Your task to perform on an android device: I want to get exchange rate alerts if any currency rate goes up and down so I will notified
Image 0: 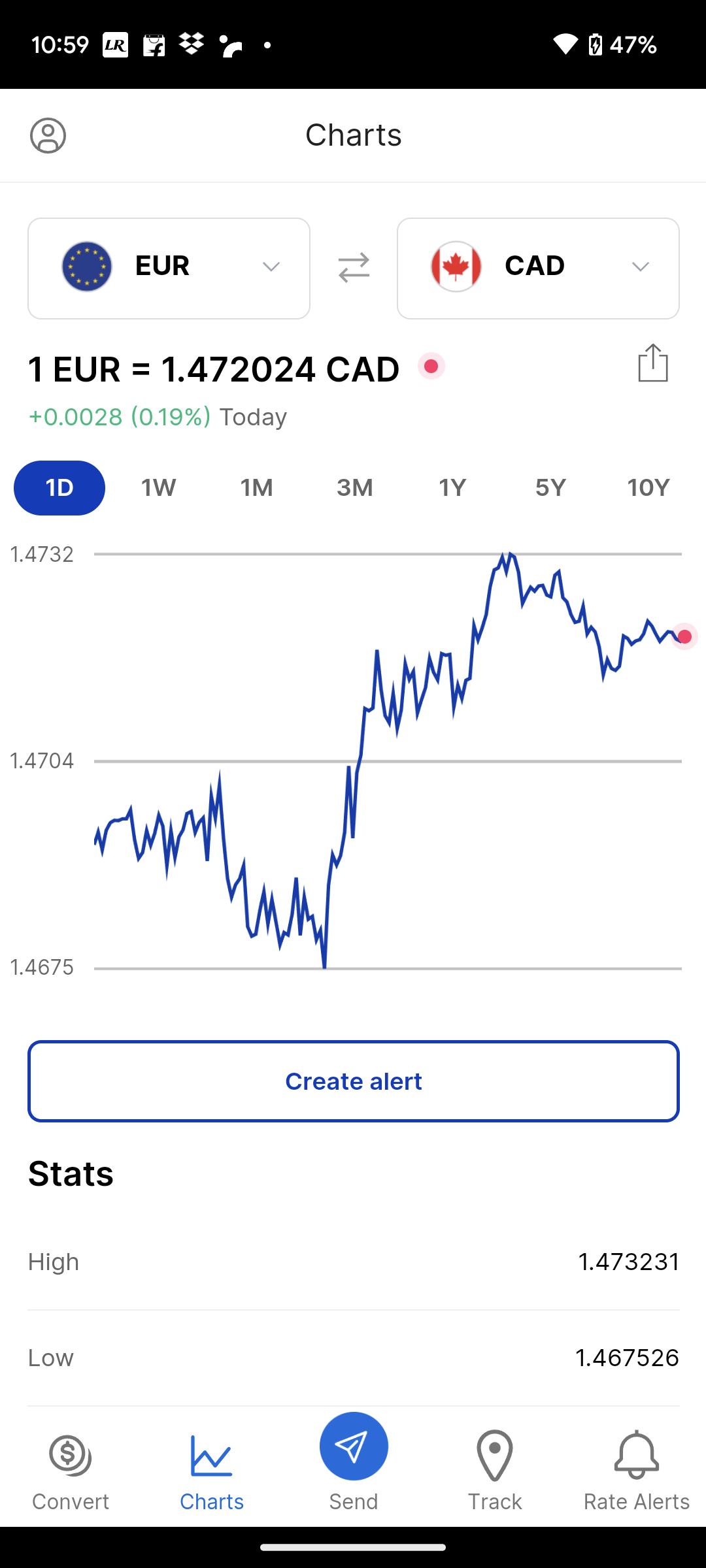
Click on the Create alert option 
Step 0: click (354, 1081)
Image 1: 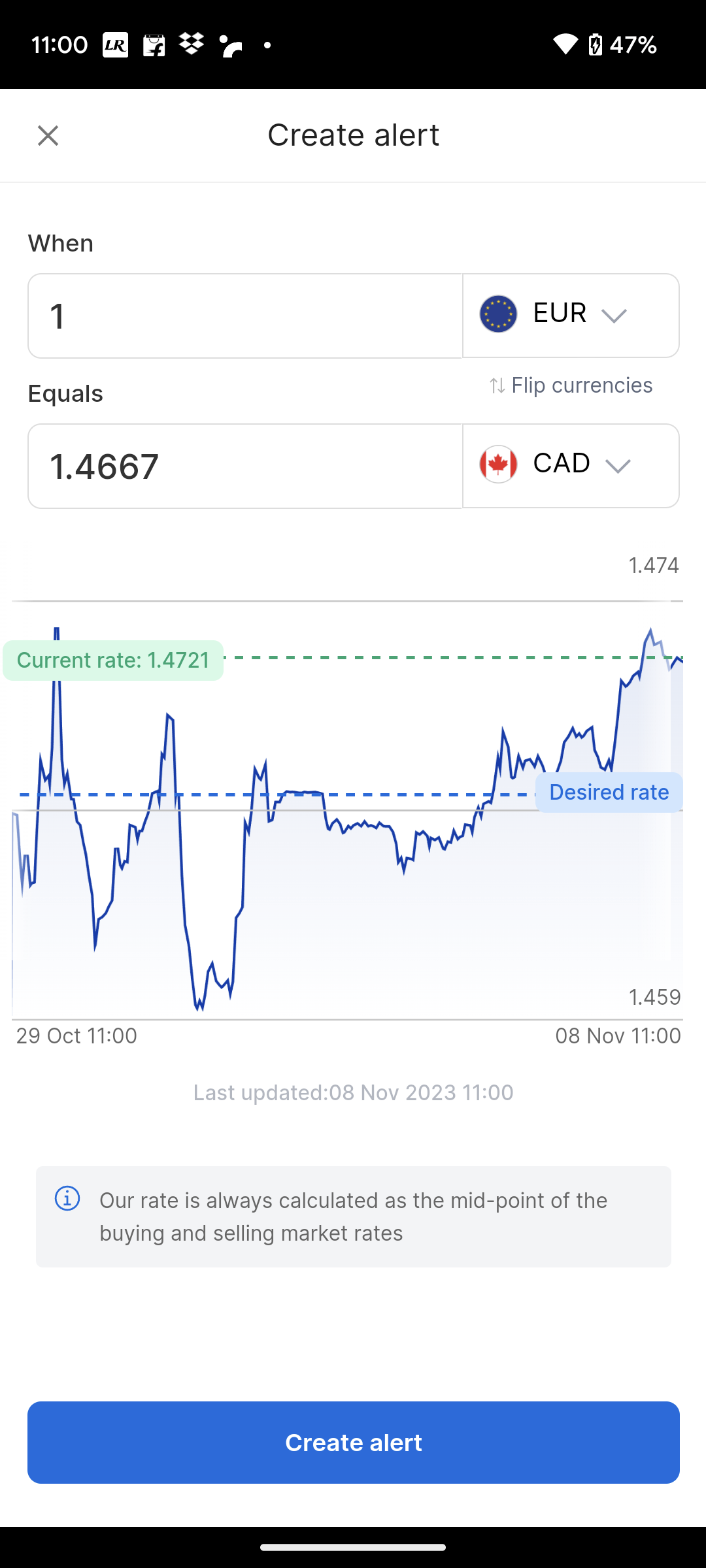
Click on the Create alert option 
Step 1: click (495, 1469)
Image 2: 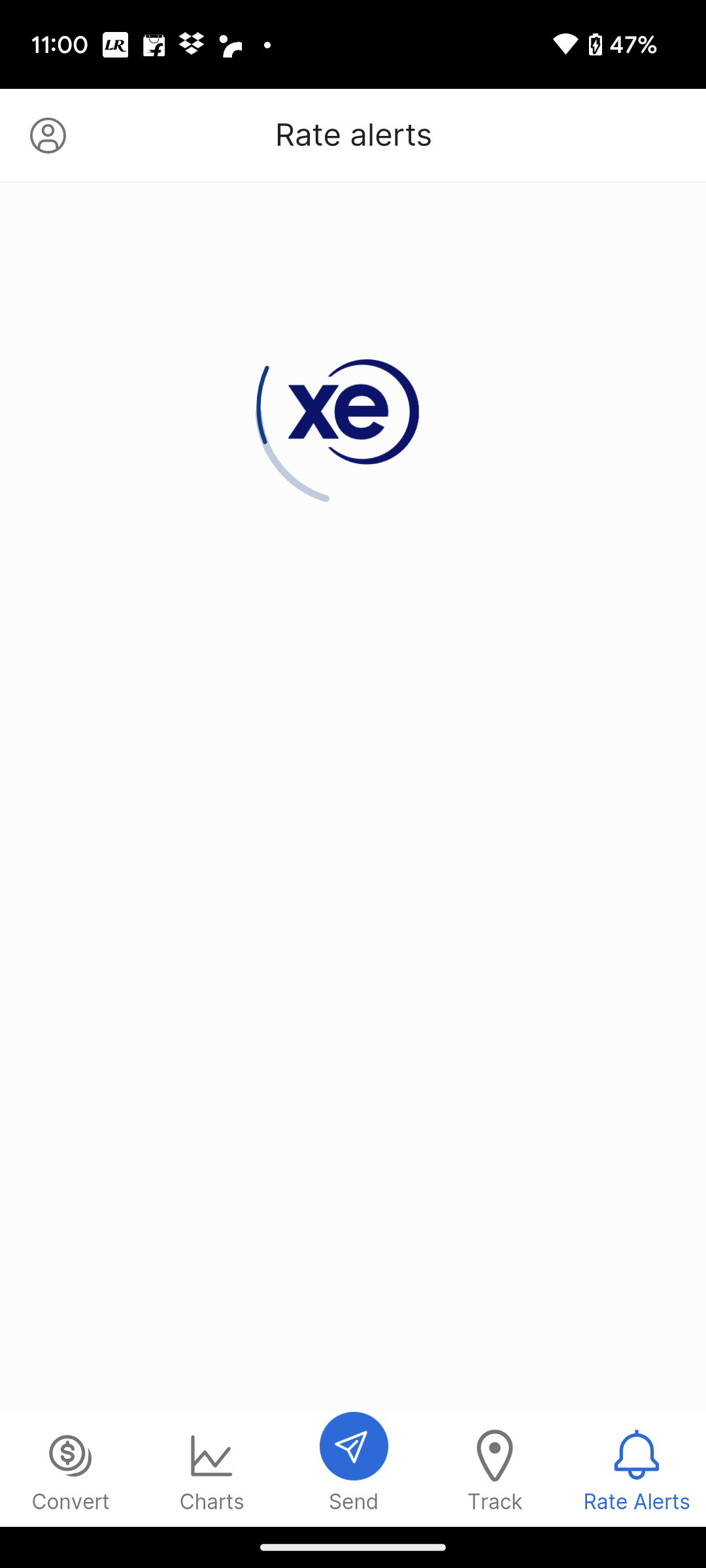
Click on the Create alert option 
Step 2: wait